Your task to perform on an android device: In the Cleartrip app,find a flight from Chennai to Goa departing on August 15, 2023 and returning on August 20, 2023 then select a flight between 4 P.M to 9 P.M
Image 0: 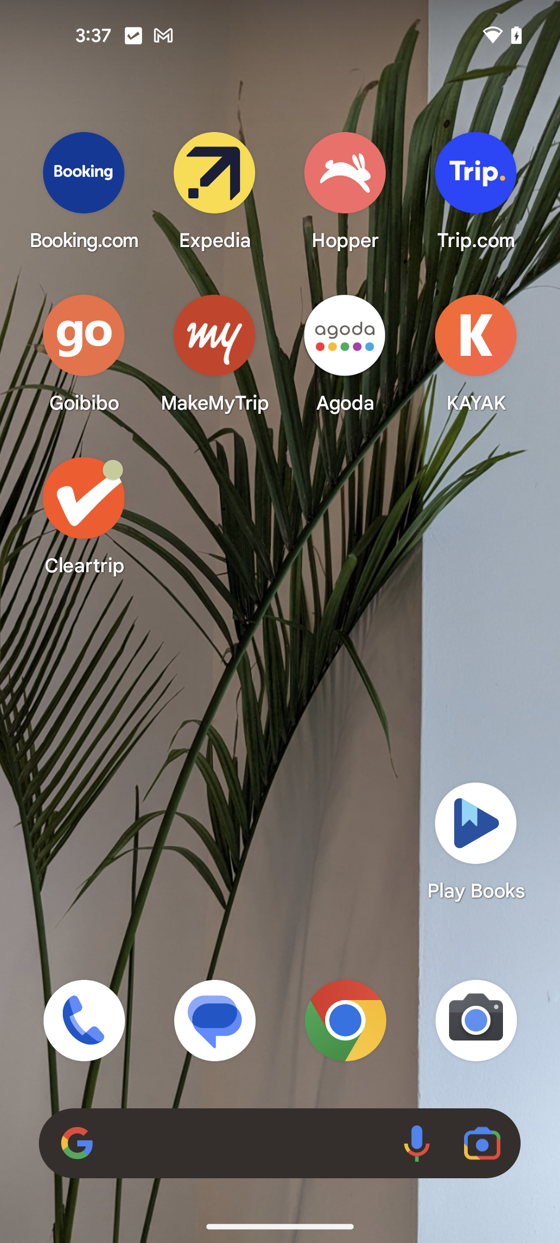
Open the Cleartrip app
Step 0: open app "Cleartrip"
Image 1: 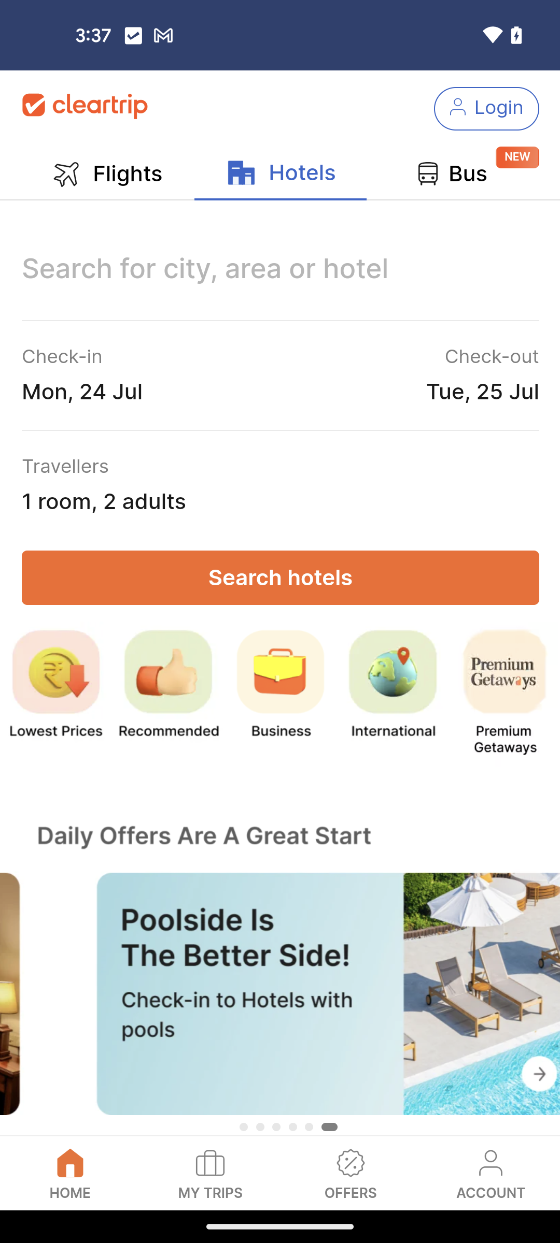
Go to the flights option at the left top corner of the screen
Step 1: click (122, 174)
Image 2: 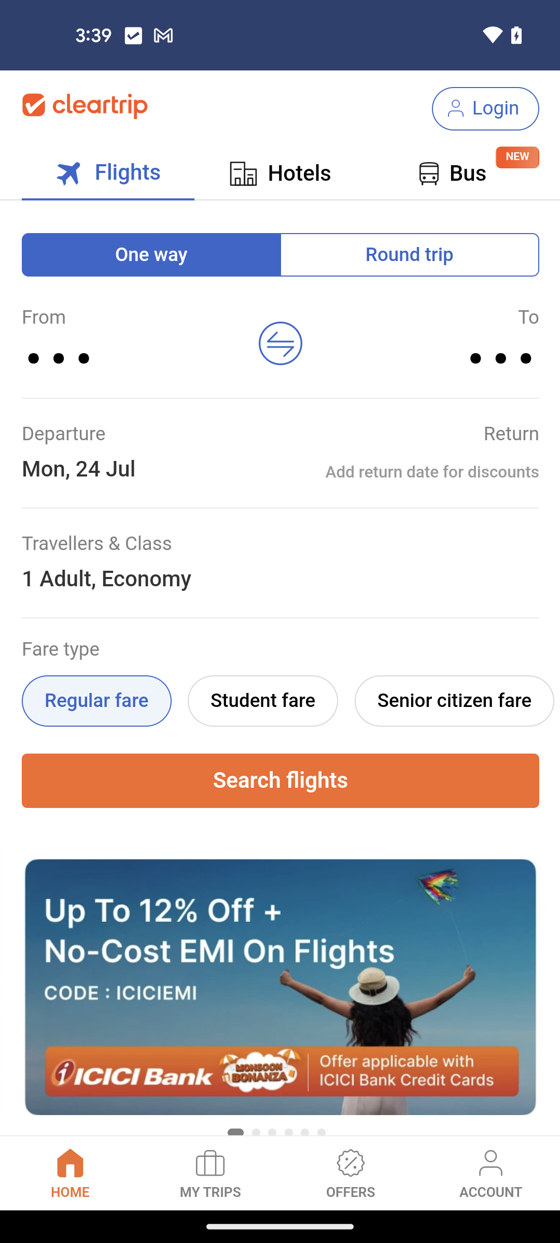
Tap on the round trip option
Step 2: click (409, 254)
Image 3: 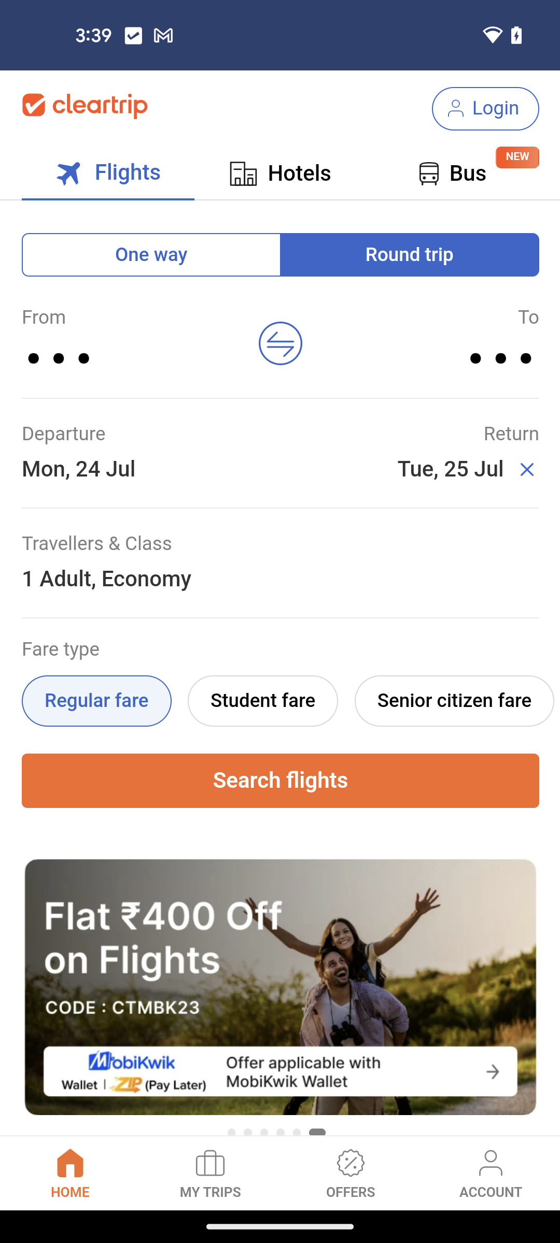
Click on the departure section
Step 3: click (124, 342)
Image 4: 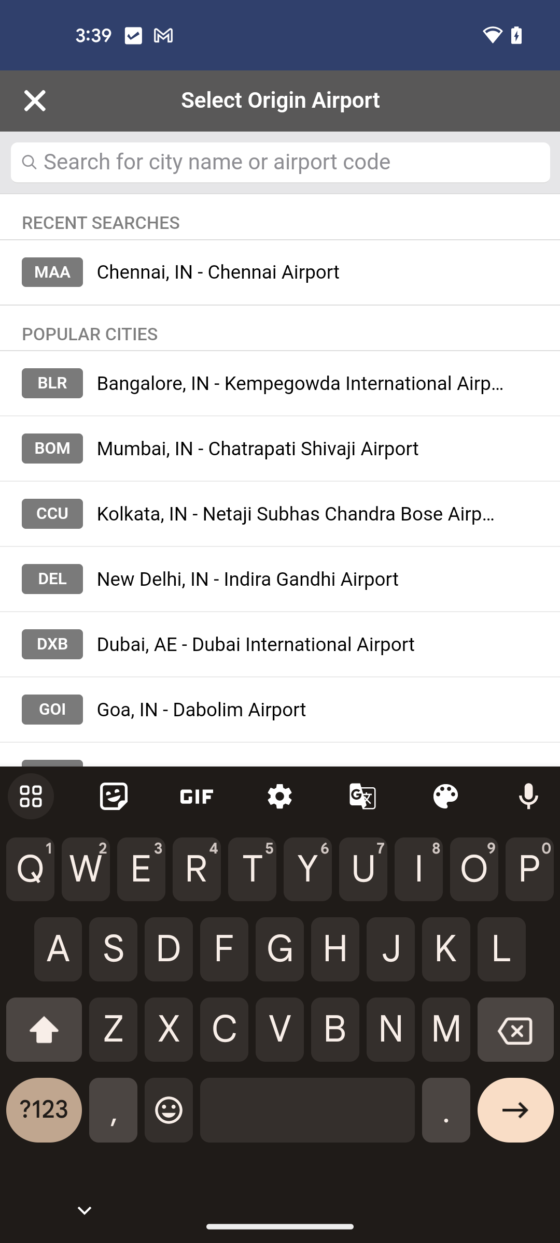
Search for Chennai
Step 4: type "Chennai"
Image 5: 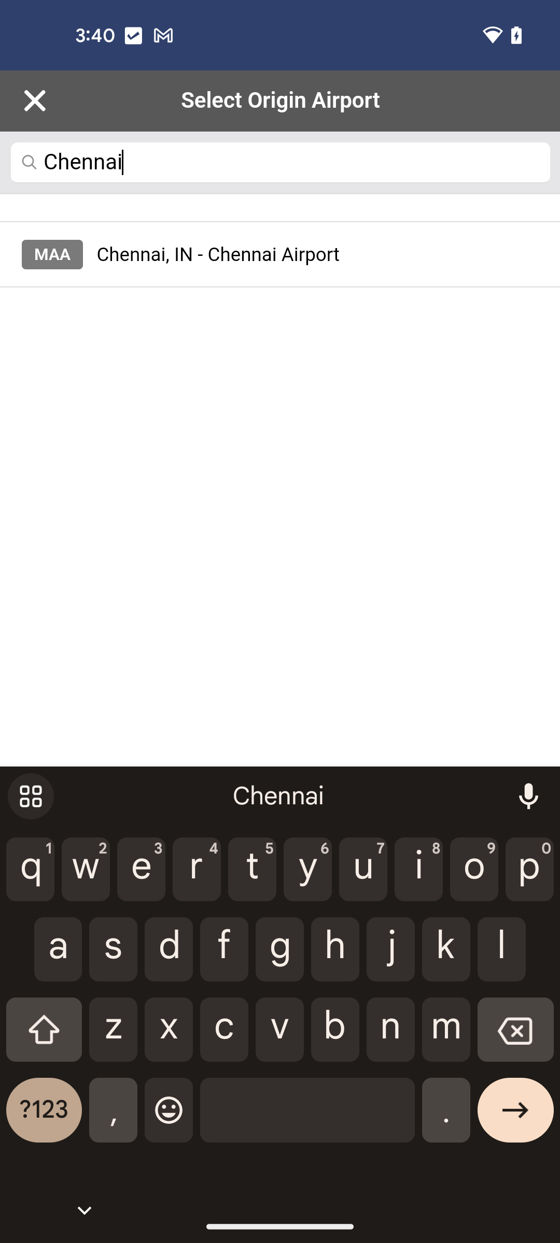
Select the search result
Step 5: click (151, 254)
Image 6: 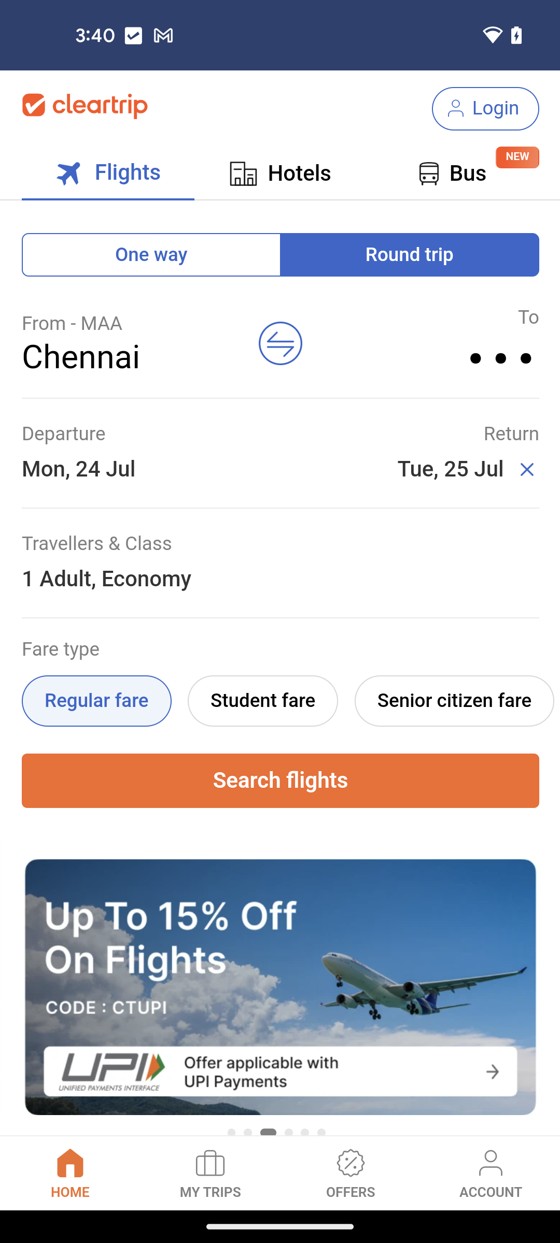
Click on the arrival section
Step 6: click (437, 342)
Image 7: 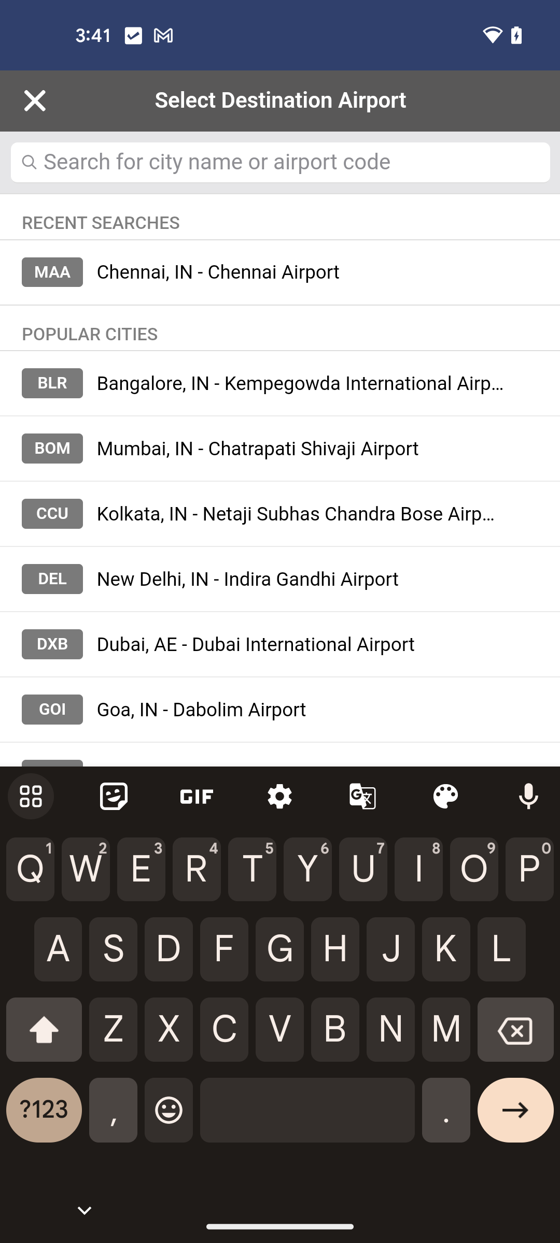
Search for Goa
Step 7: type "Goa"
Image 8: 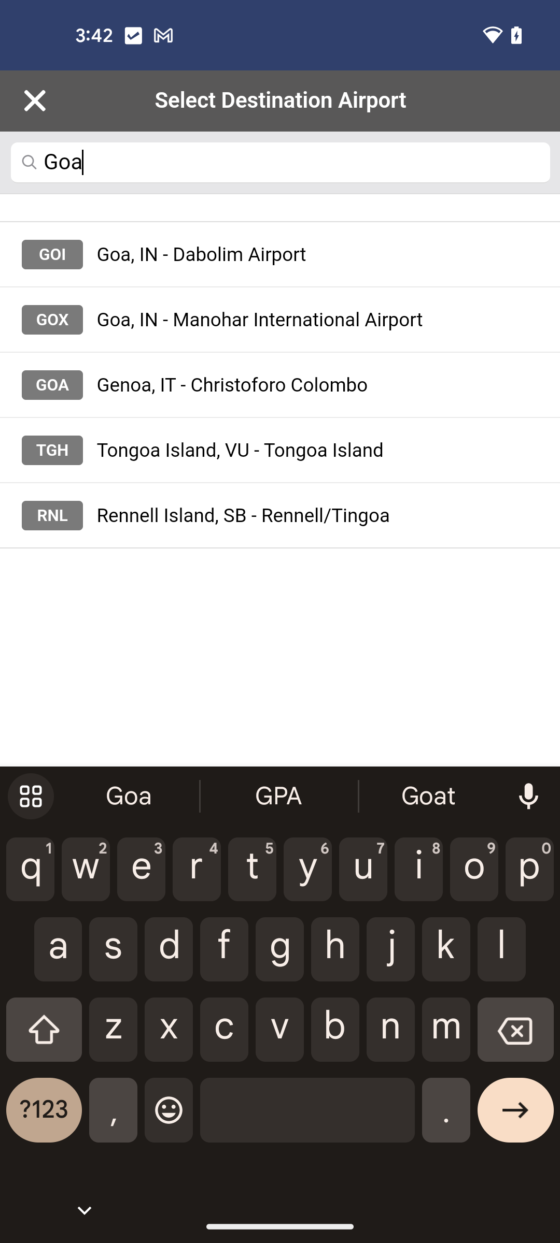
Select the first search result
Step 8: click (151, 254)
Image 9: 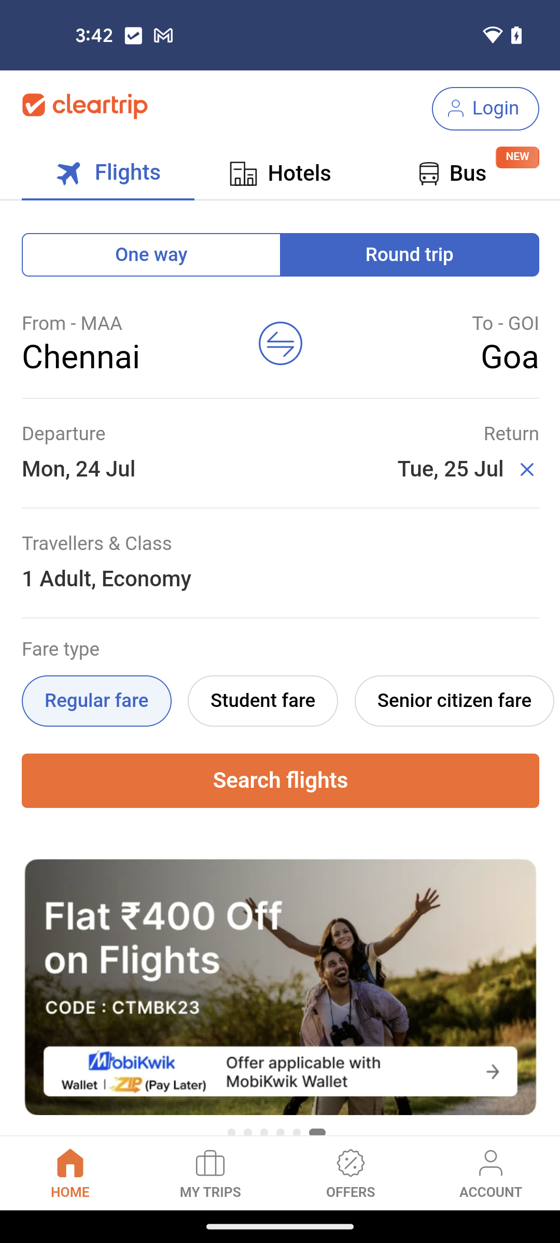
Click on the date section
Step 9: click (141, 453)
Image 10: 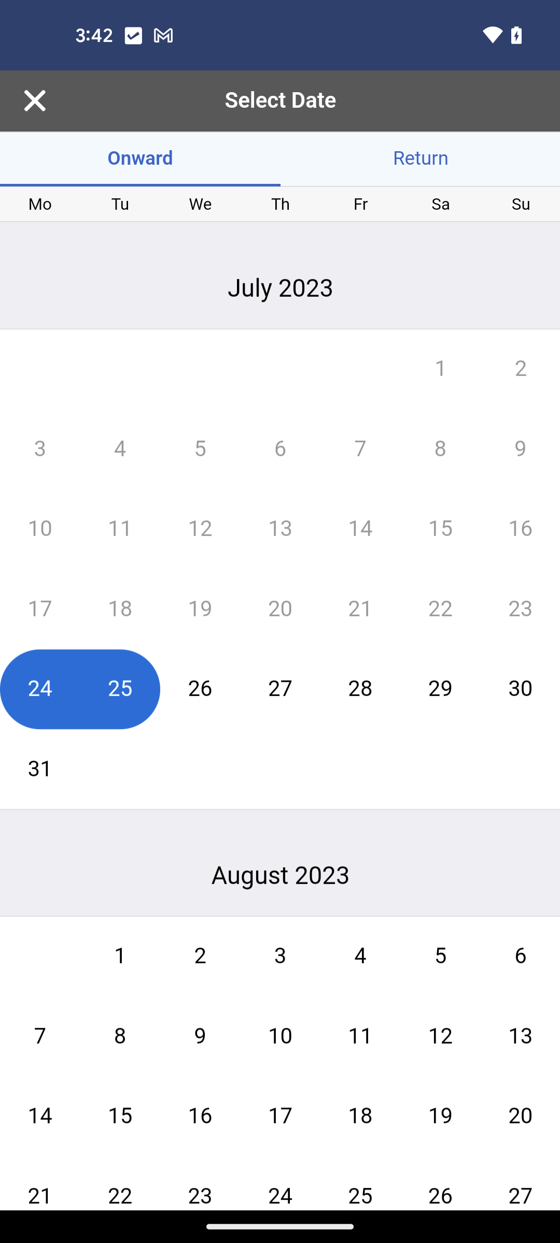
Select the departure date 15 august
Step 10: click (120, 1116)
Image 11: 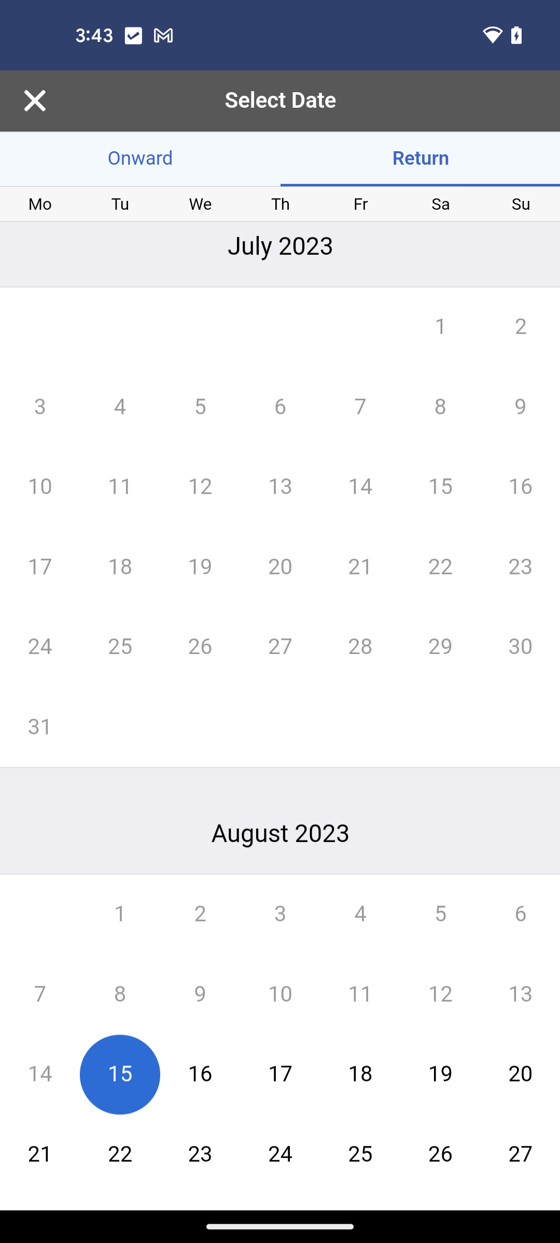
Select the arrival date 20 august
Step 11: click (521, 1074)
Image 12: 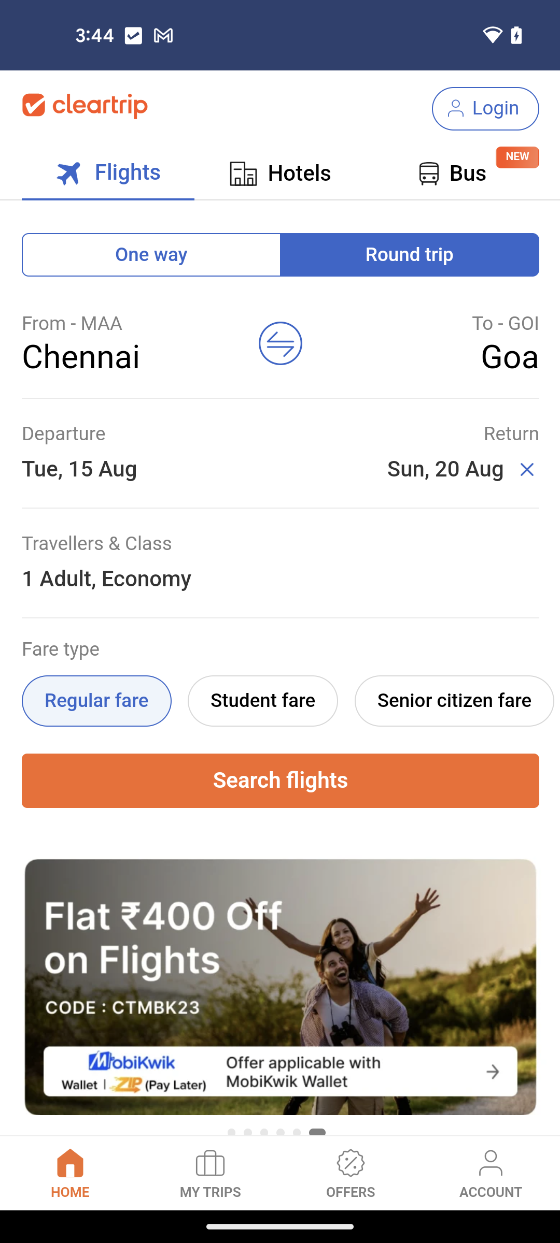
Tap on the search button
Step 12: click (281, 780)
Image 13: 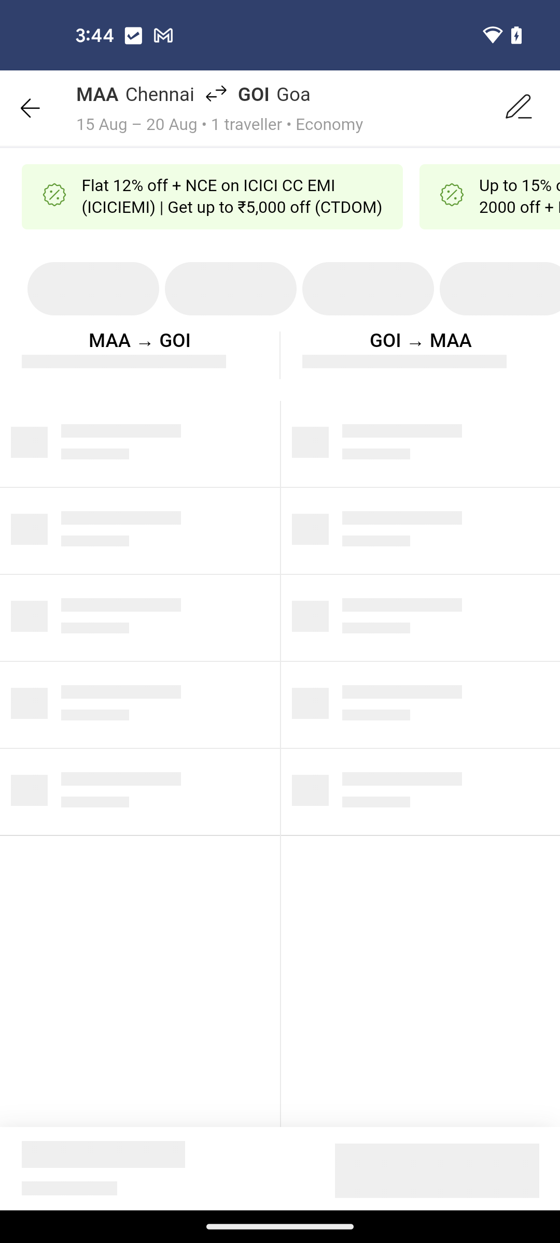
Tap on the search button
Step 13: wait
Image 14: 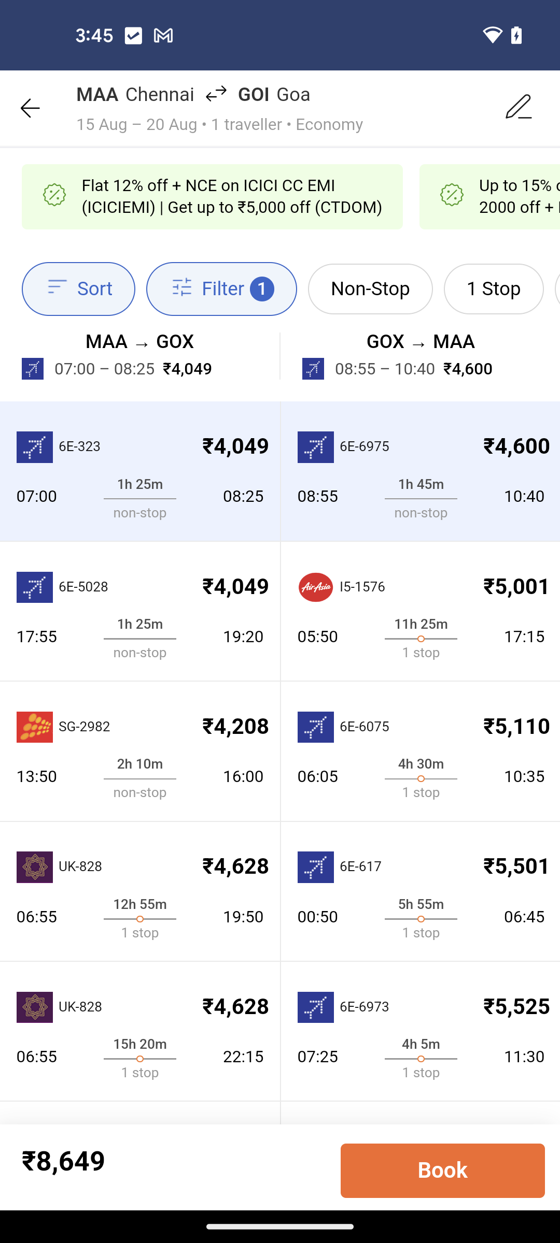
Select the second search result
Step 14: click (281, 641)
Image 15: 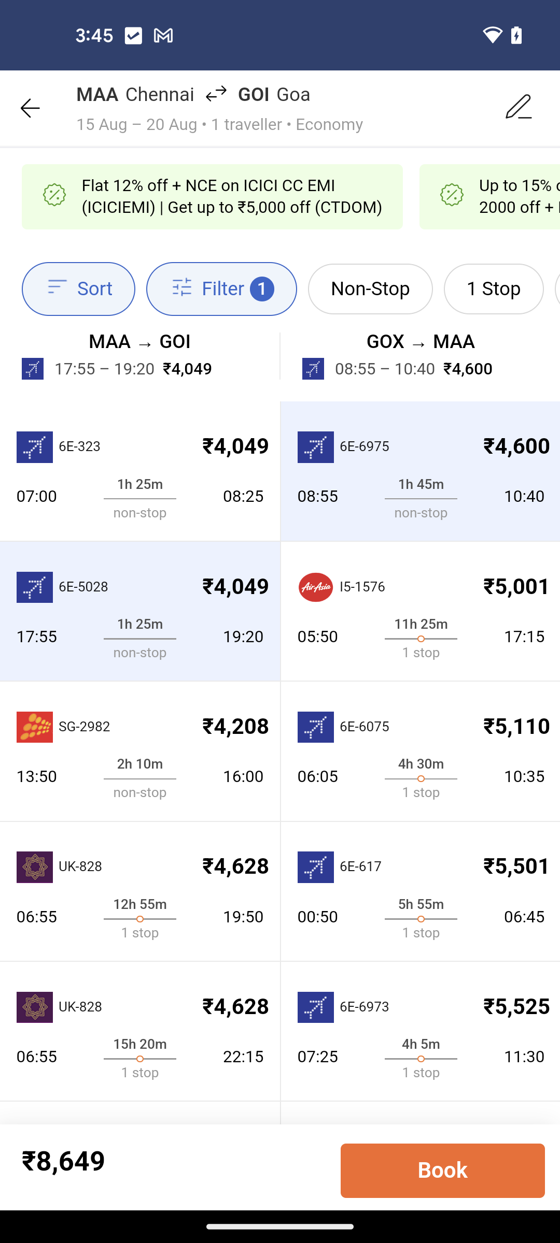
Select the second search result
Step 15: click (139, 624)